Your task to perform on an android device: Open the Greg app and track your garden progress of the Clooney plant
Image 1: 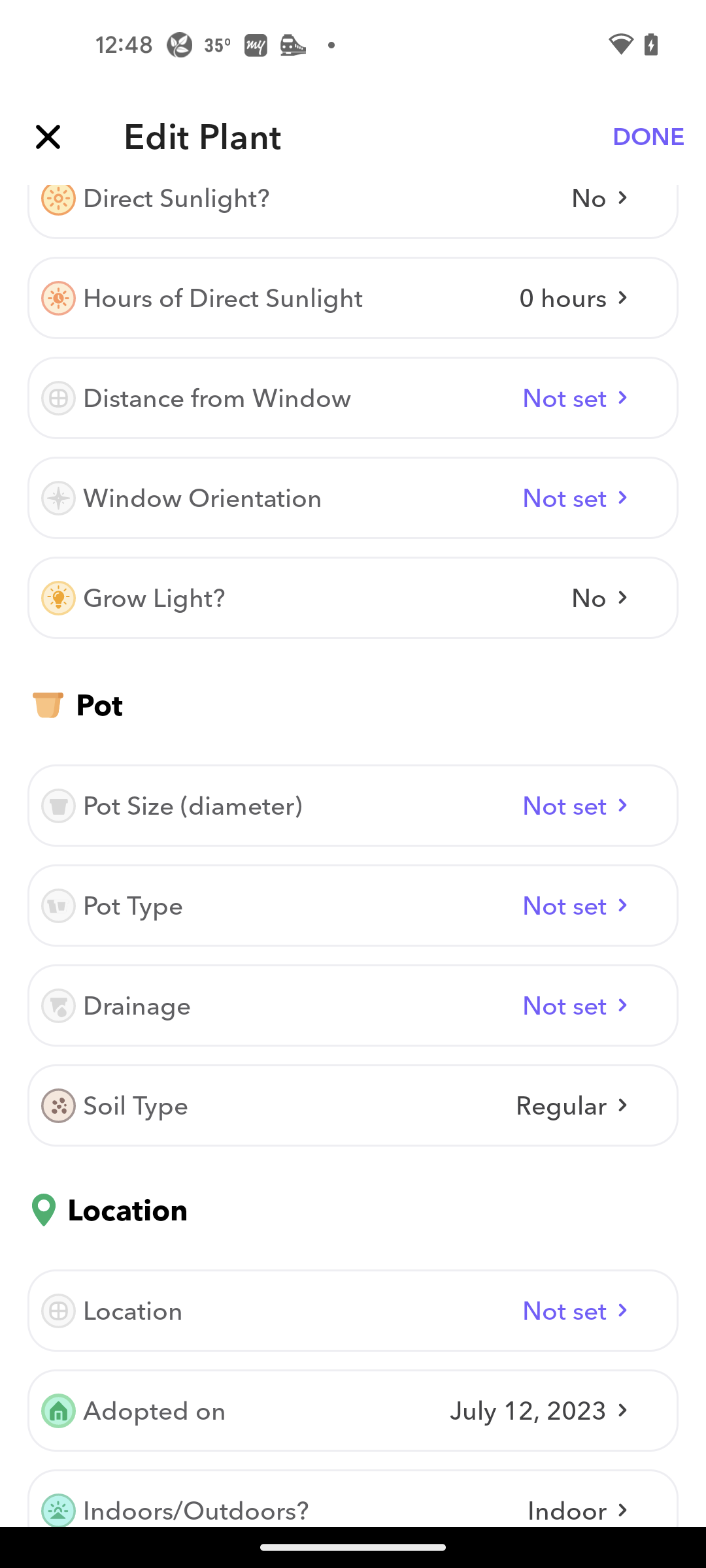
close the current tab
Step 1: click (48, 137)